Your task to perform on an android device: I want to search for a black M size Van Heusen party shirt on the Myntra app for myself.
Image 0: 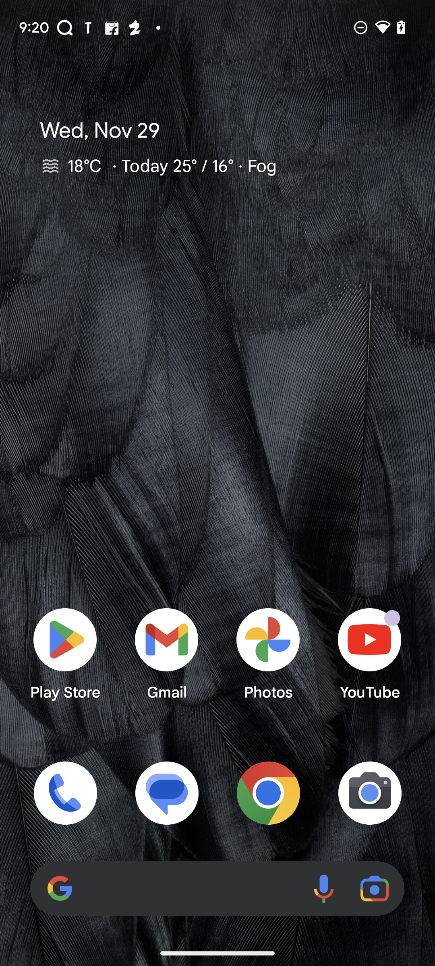
Open the Myntra app.
Step 0: open app "Myntra"
Image 1: 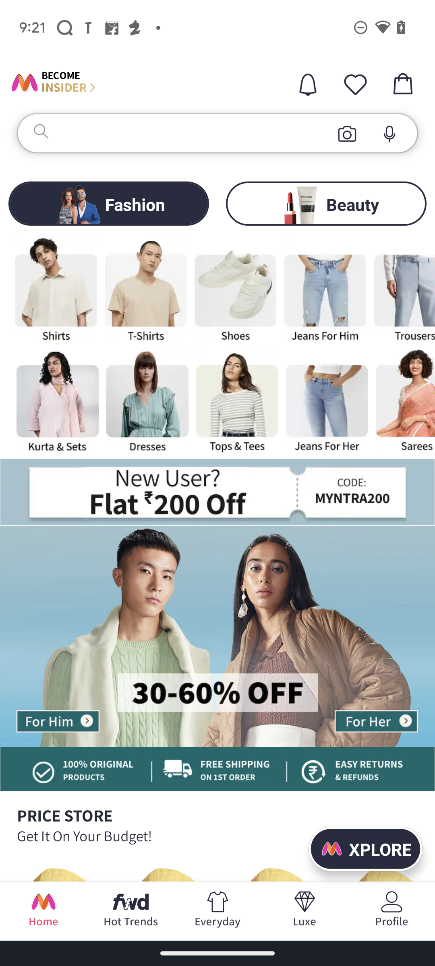
Click on the search bar on the top of the screen.
Step 1: click (160, 134)
Image 2: 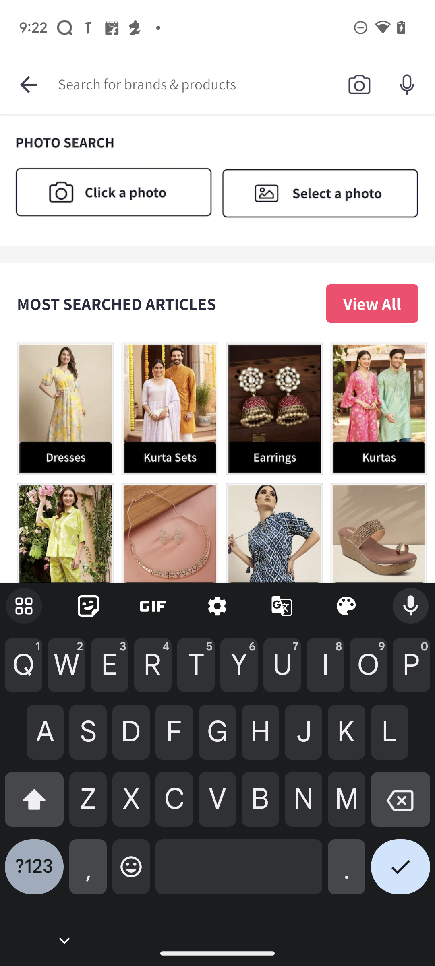
Enter Black M size Van Heusen shirt for men in the search bar.
Step 2: type "Black M size Van Heusen shirt for men"
Image 3: 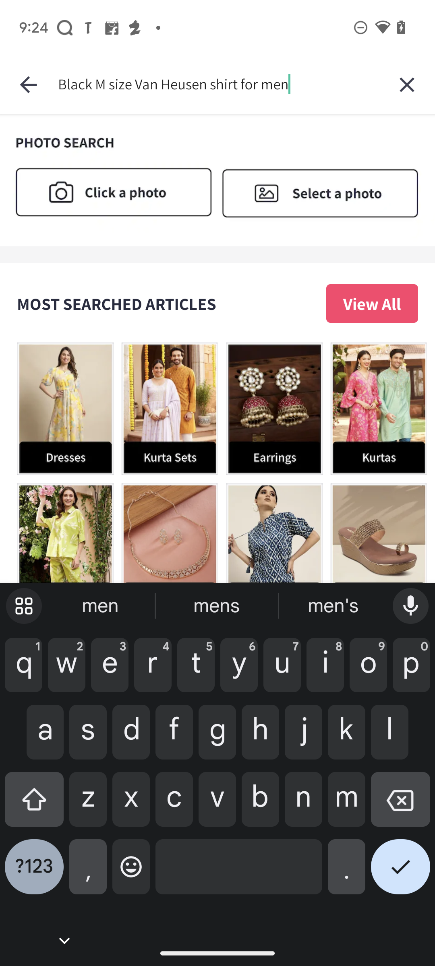
Click on the tick sign on the bottom right side of the screen.
Step 3: click (400, 873)